Your task to perform on an android device: Preview the Christmas carols competition form in the Jotform app.
Image 0: 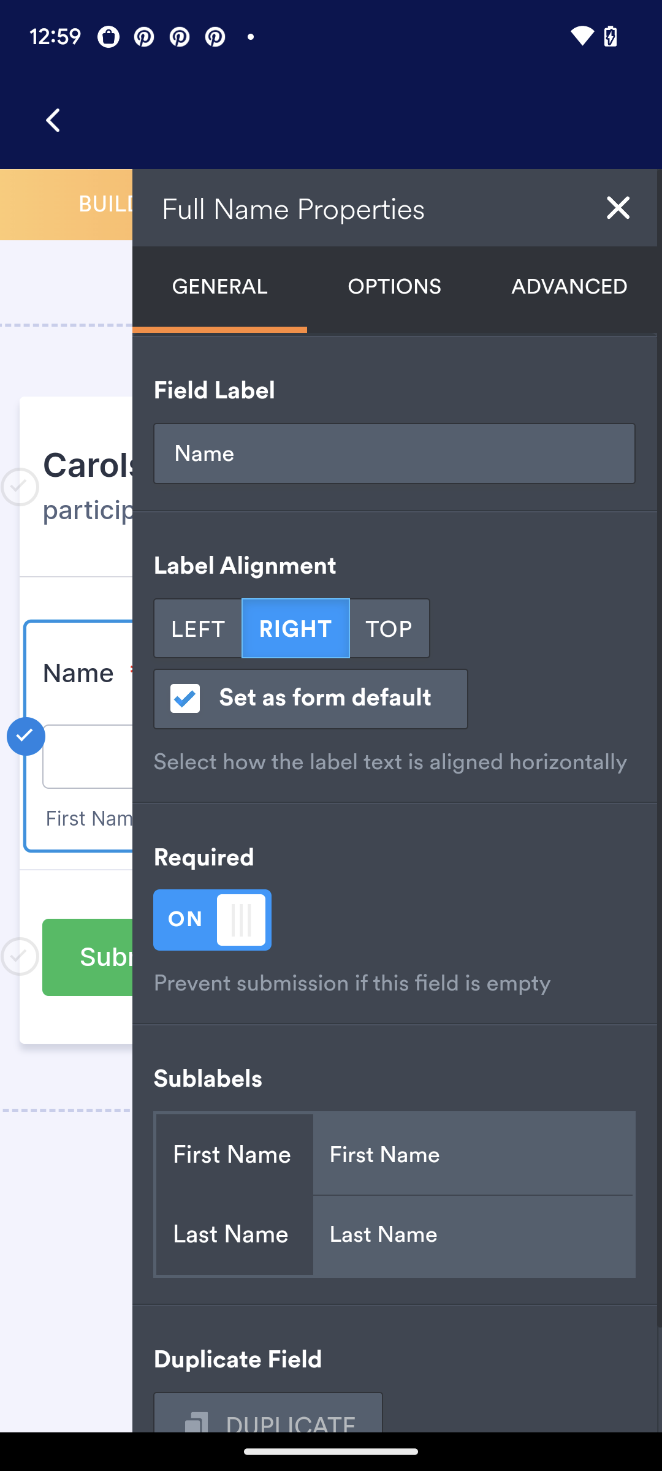
Click on the cross icon.
Step 0: click (618, 208)
Image 1: 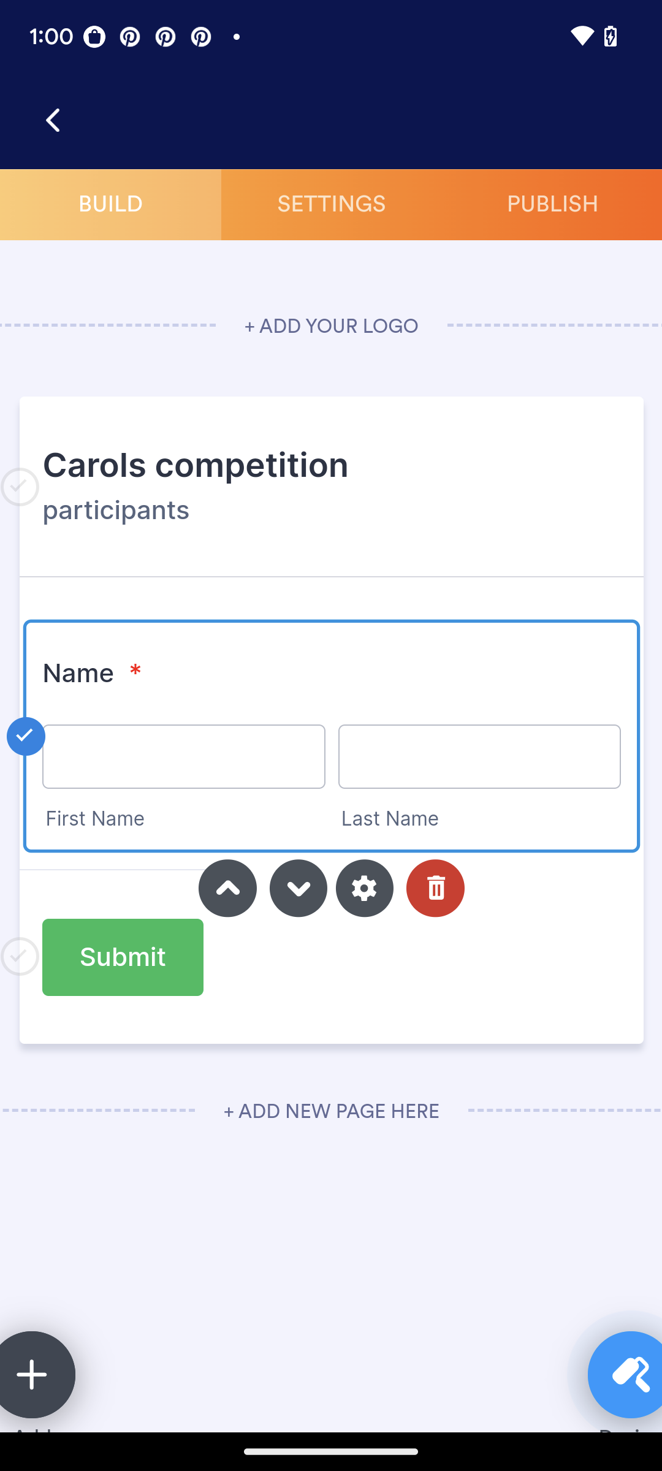
Click on the publish button.
Step 1: click (552, 205)
Image 3: 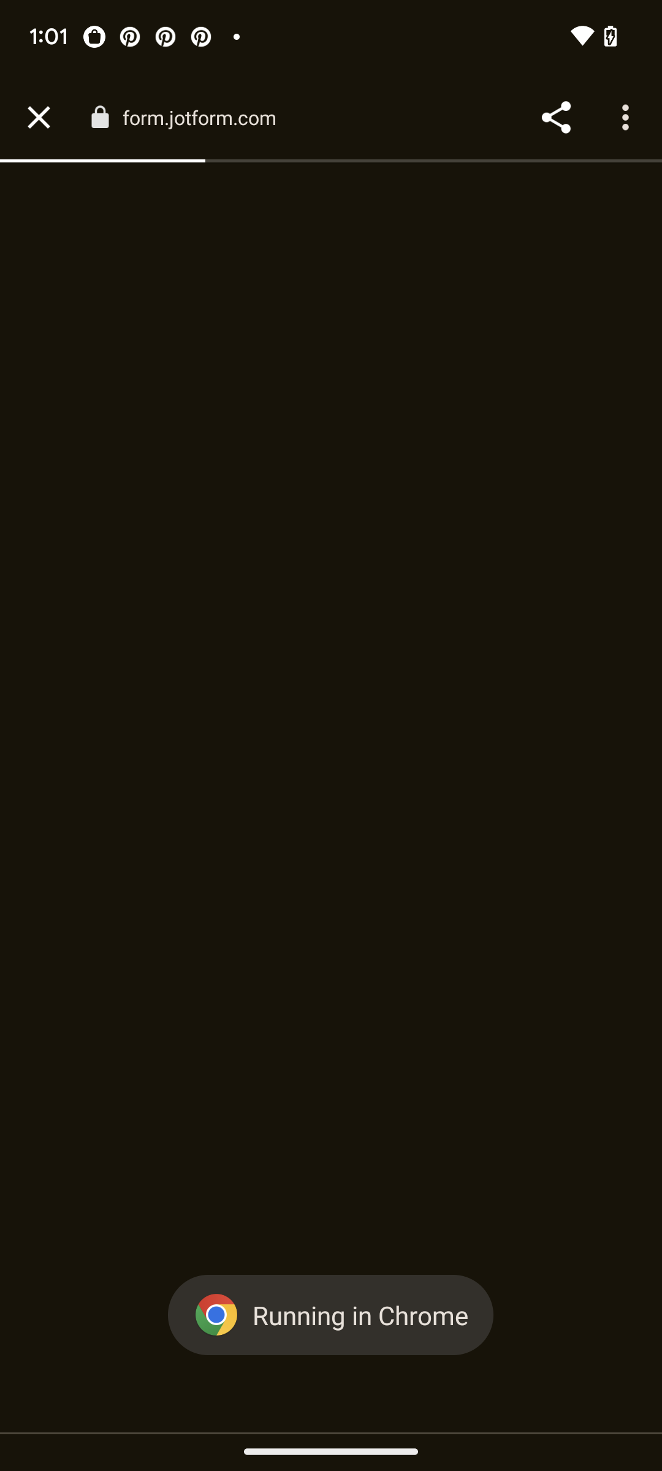
Click on the preview button.
Step 3: wait